Your task to perform on an android device: Open Weather Live & Forecast app and check the weather for London. Skip ads if any.
Image 0: 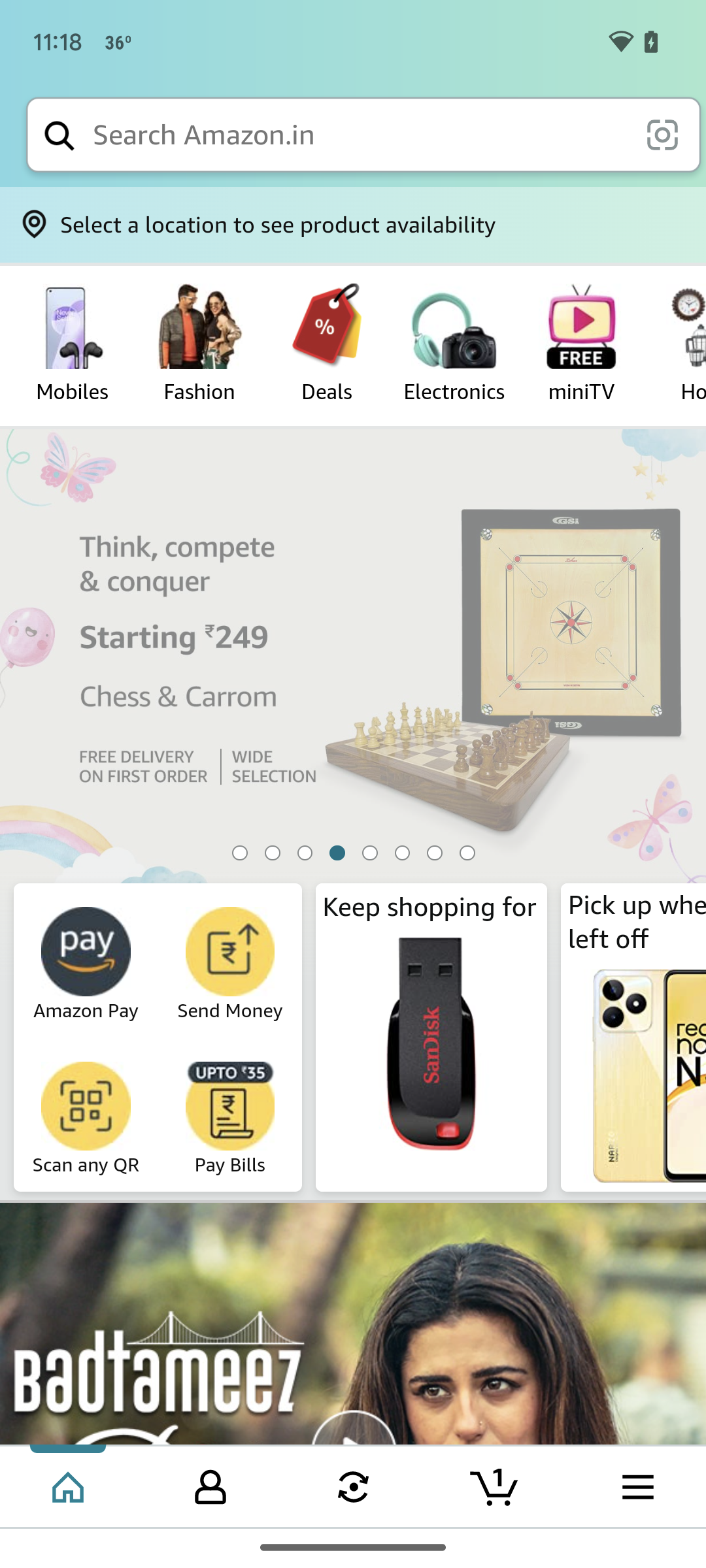
Open Weather Live & Forecast app
Step 0: open app "Weather"
Image 1: 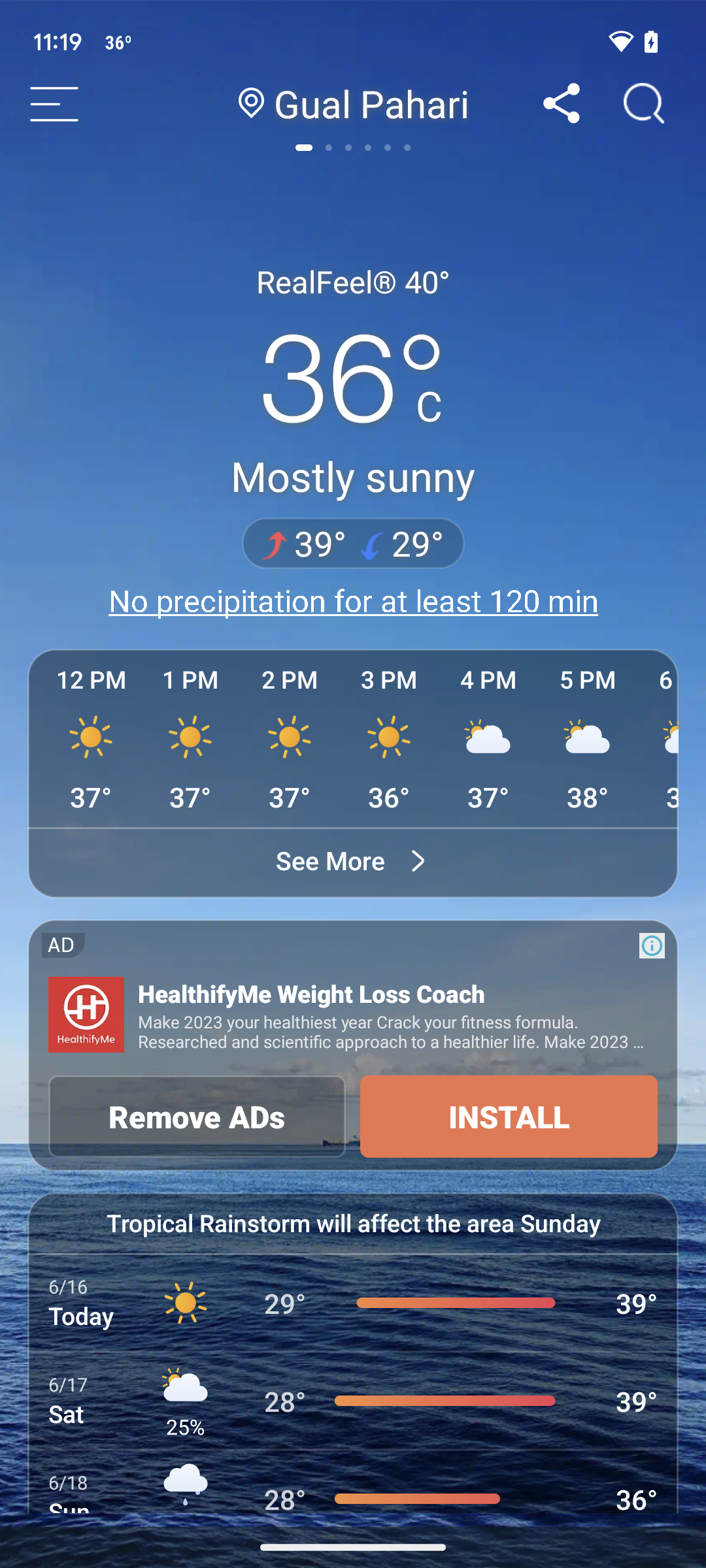
Click on the search icon at the top right corner of the screen
Step 1: click (643, 103)
Image 2: 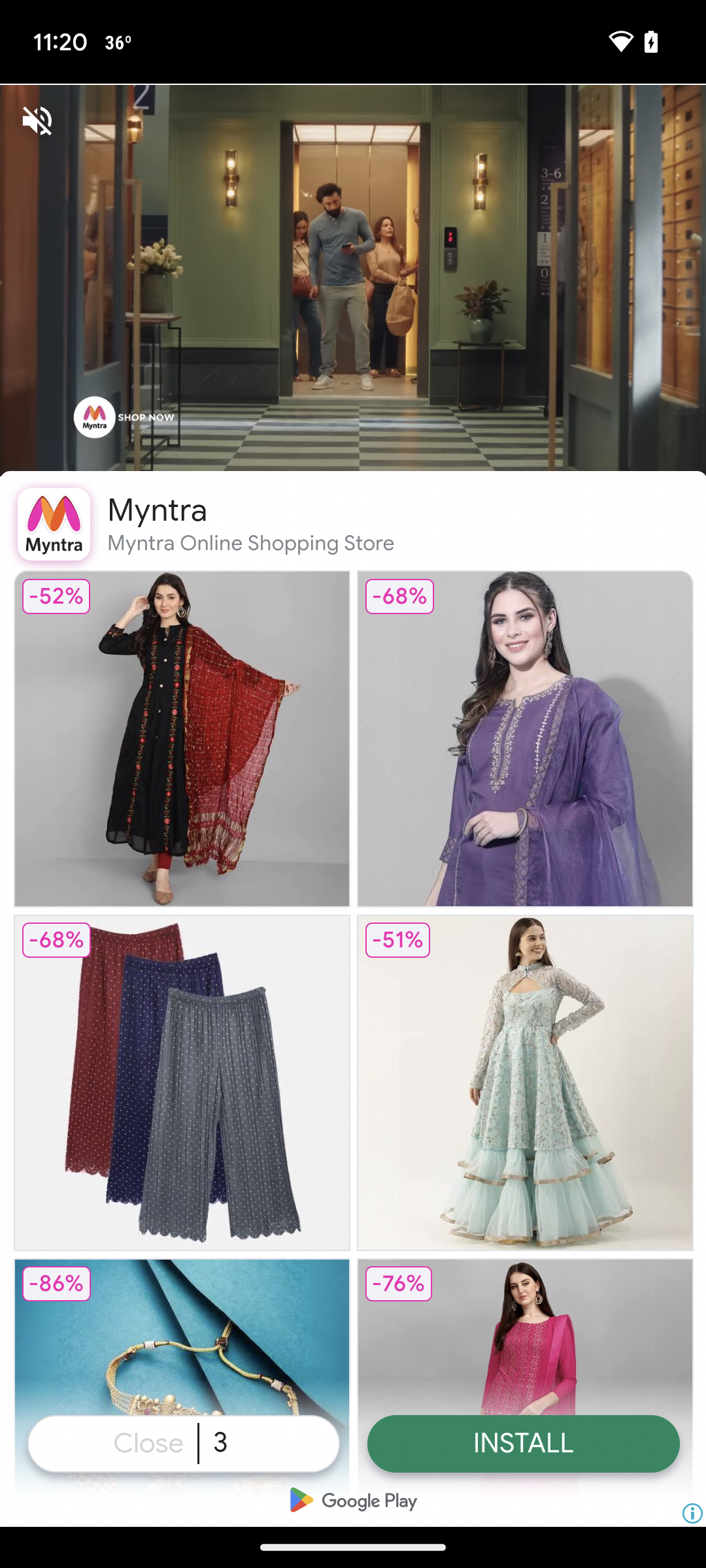
Click on the search icon at the top right corner of the screen
Step 2: wait
Image 3: 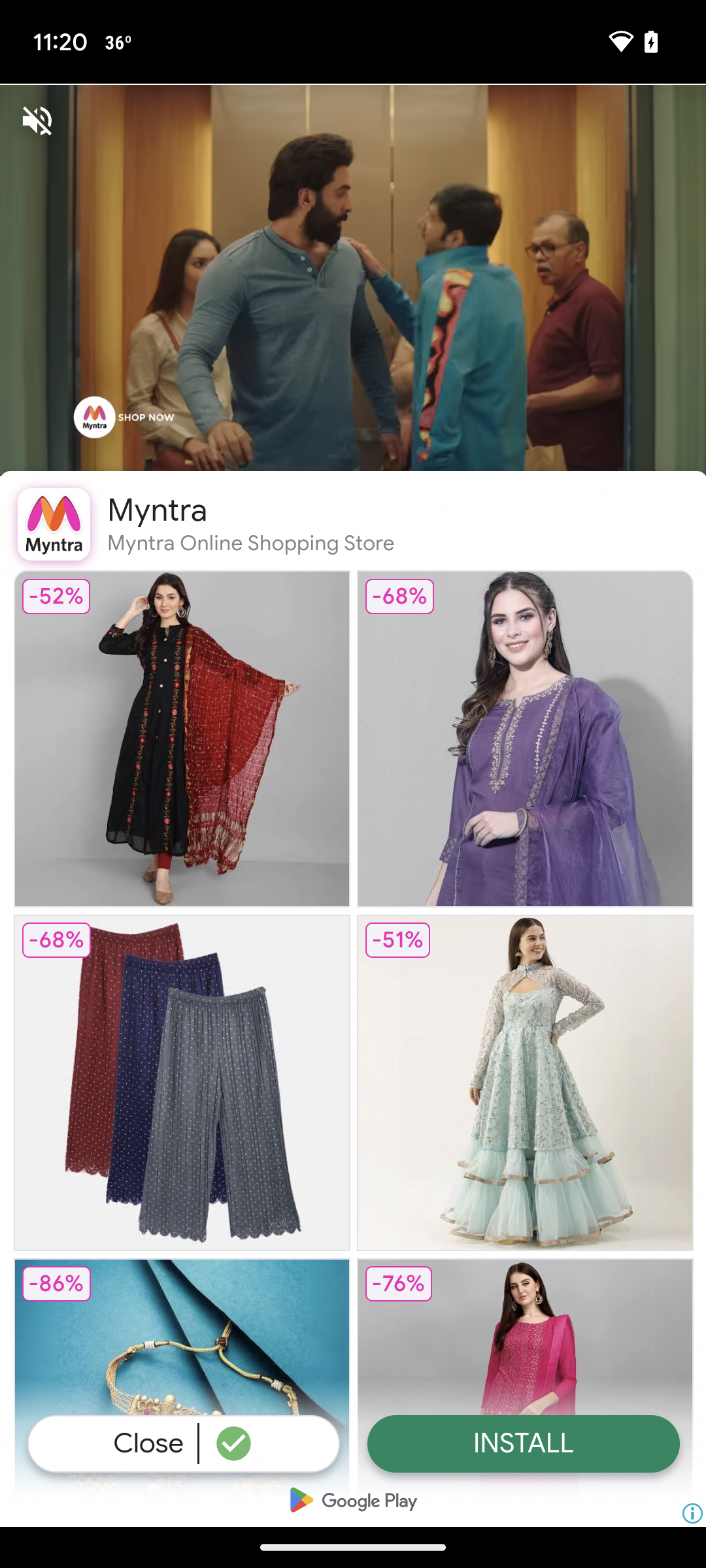
Click on the Close button at the bottom left corner of the screen
Step 3: click (148, 1443)
Image 6: 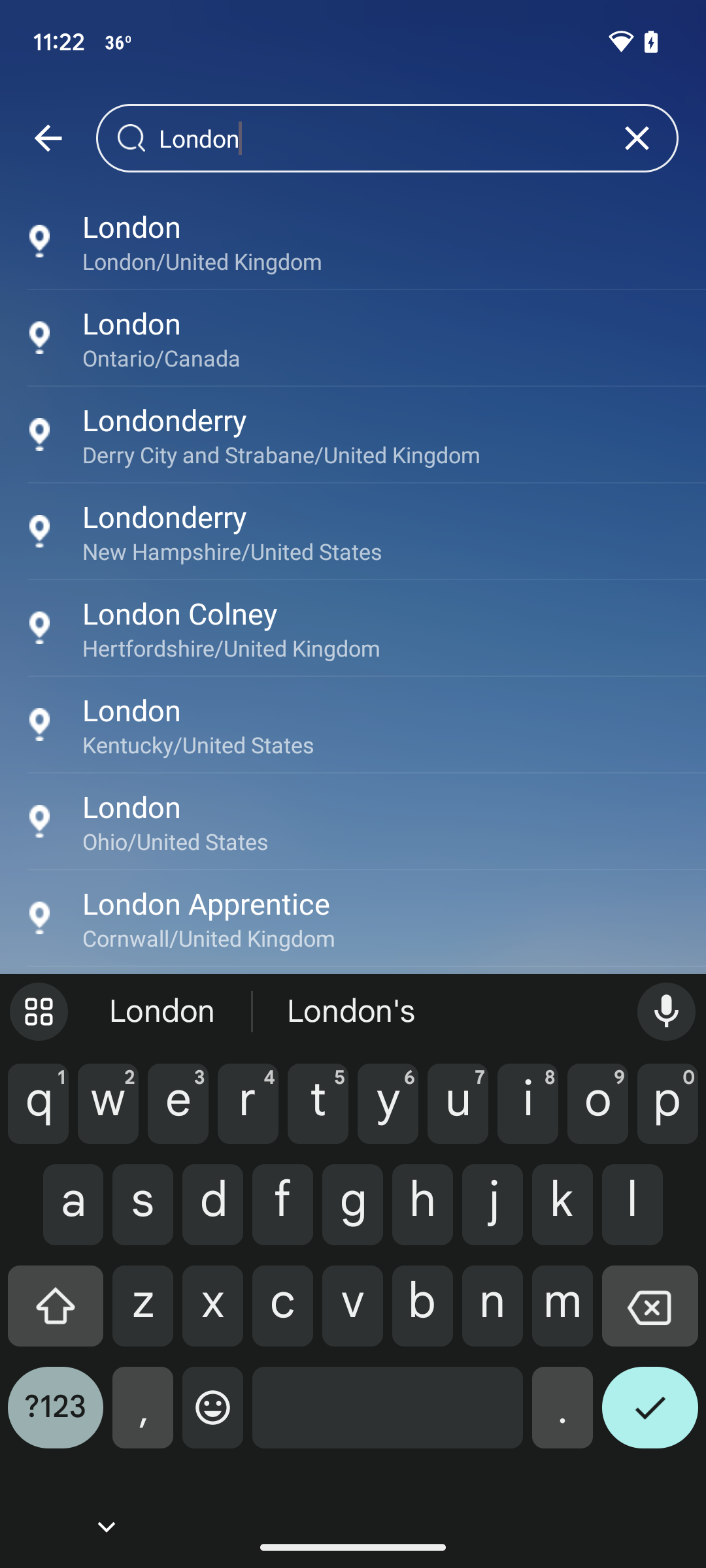
Click on the first suggested result
Step 6: click (353, 241)
Image 7: 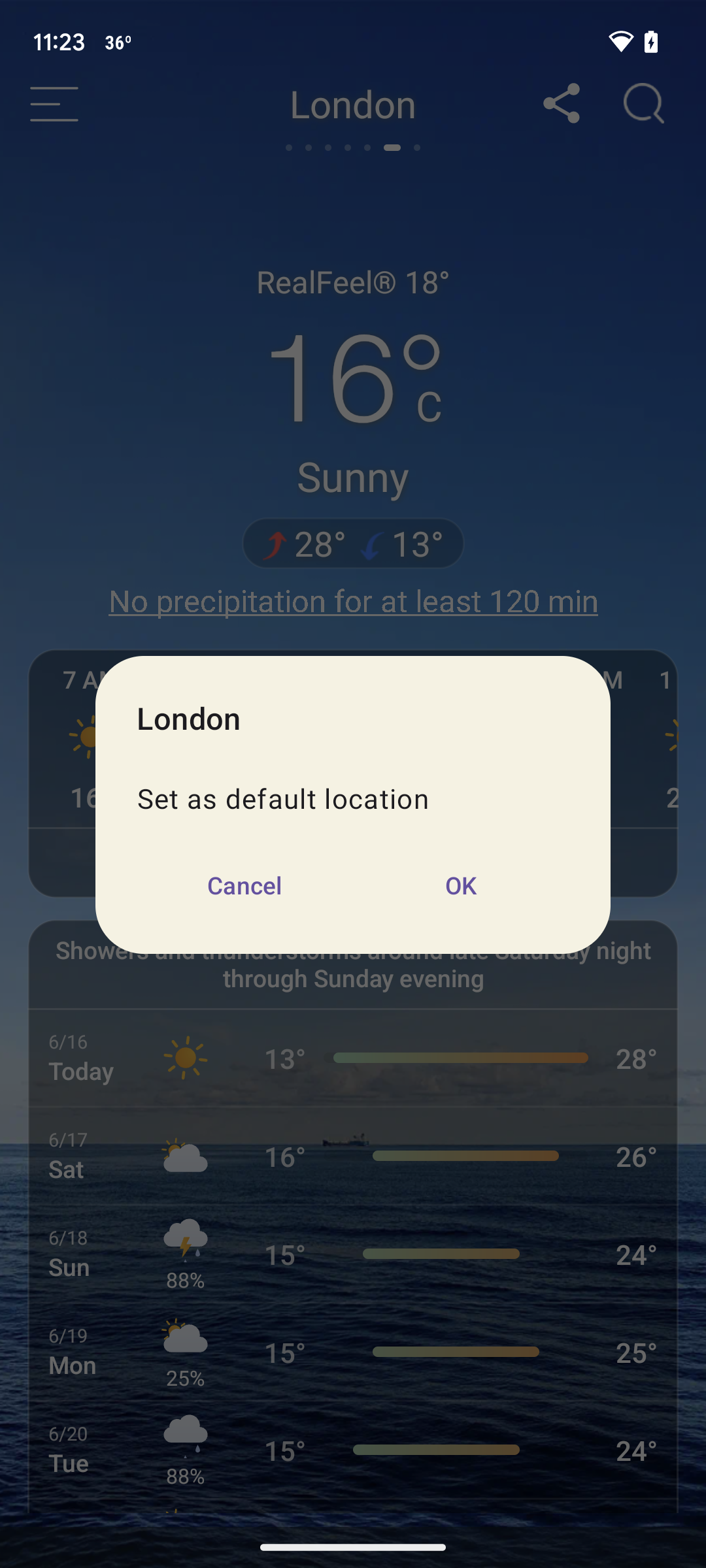
Click on the OK button in the popup box
Step 7: click (461, 885)